Your task to perform on an android device: I need to replace the damaged light, so I want to search for halogen lights on the Ebay app.
Image 0: 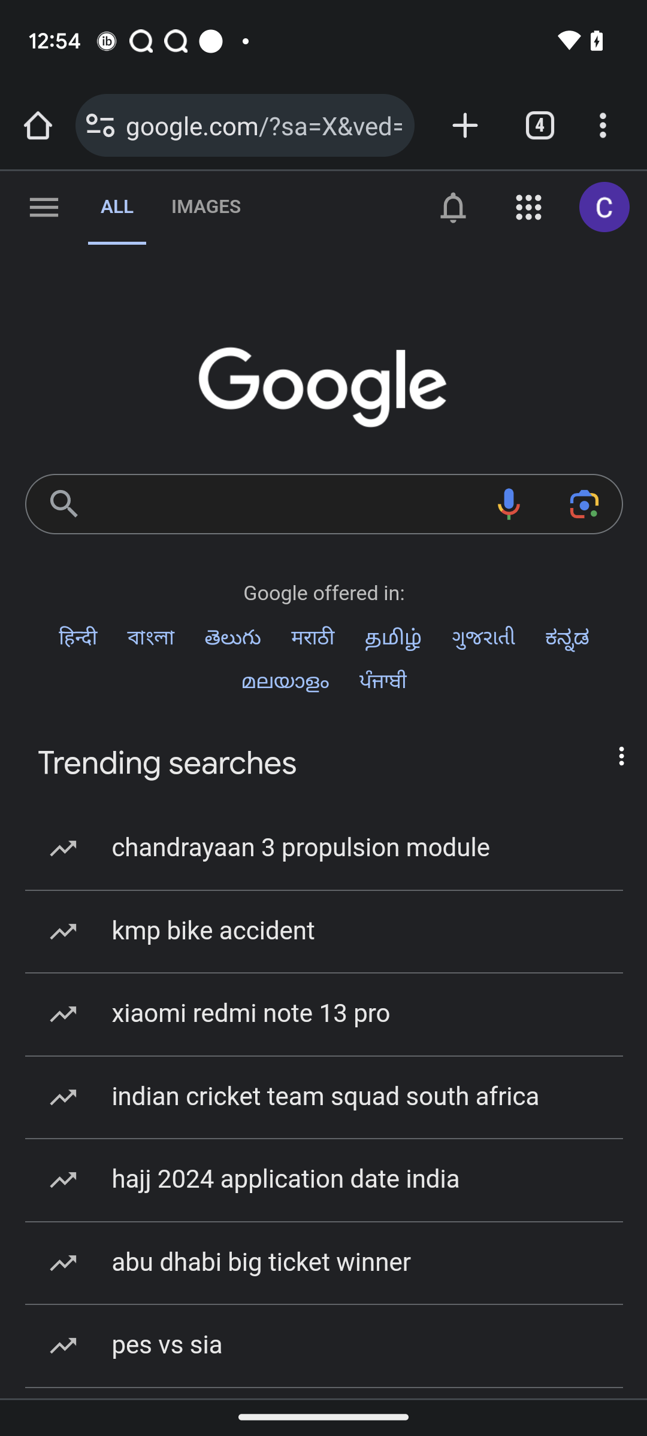
Open ebay app
Step 0: open app "eBay"
Image 1: 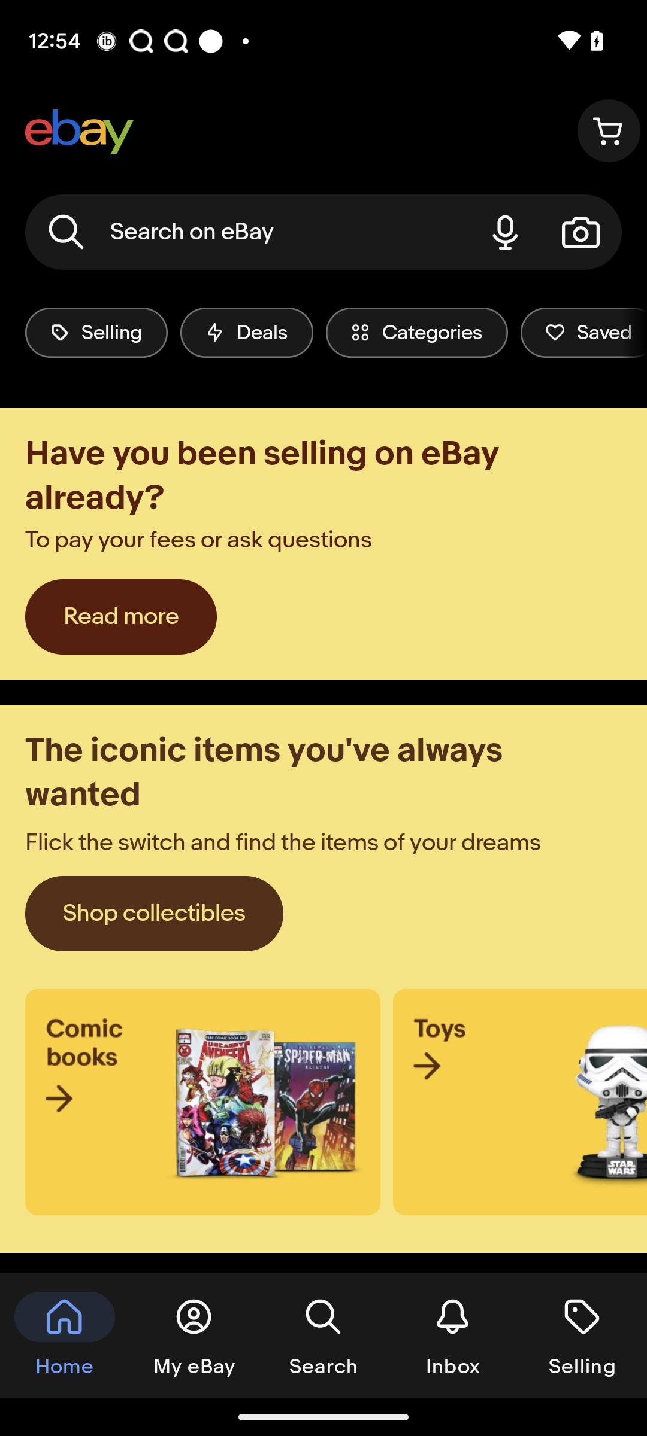
Click on the search bar at the top of the screen
Step 1: click (247, 232)
Image 2: 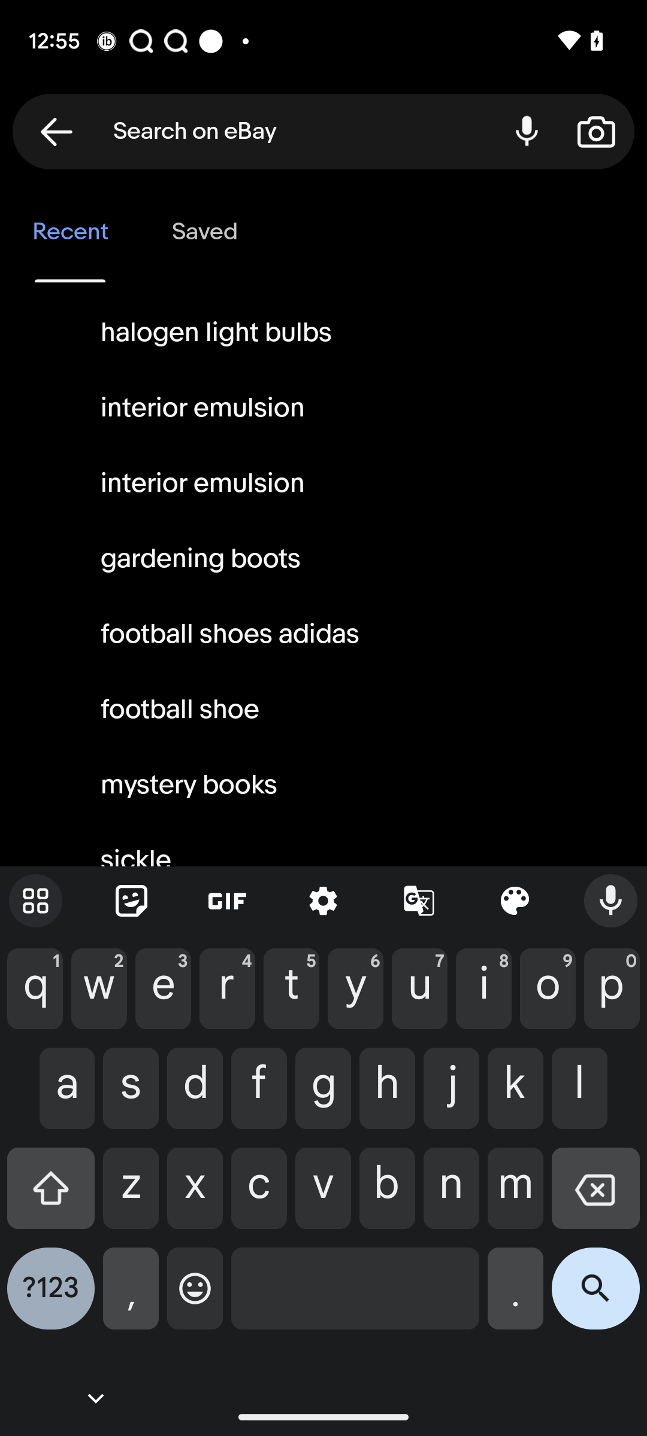
Enter halogen lights in the search textbox
Step 2: type "Halogen lights"
Image 3: 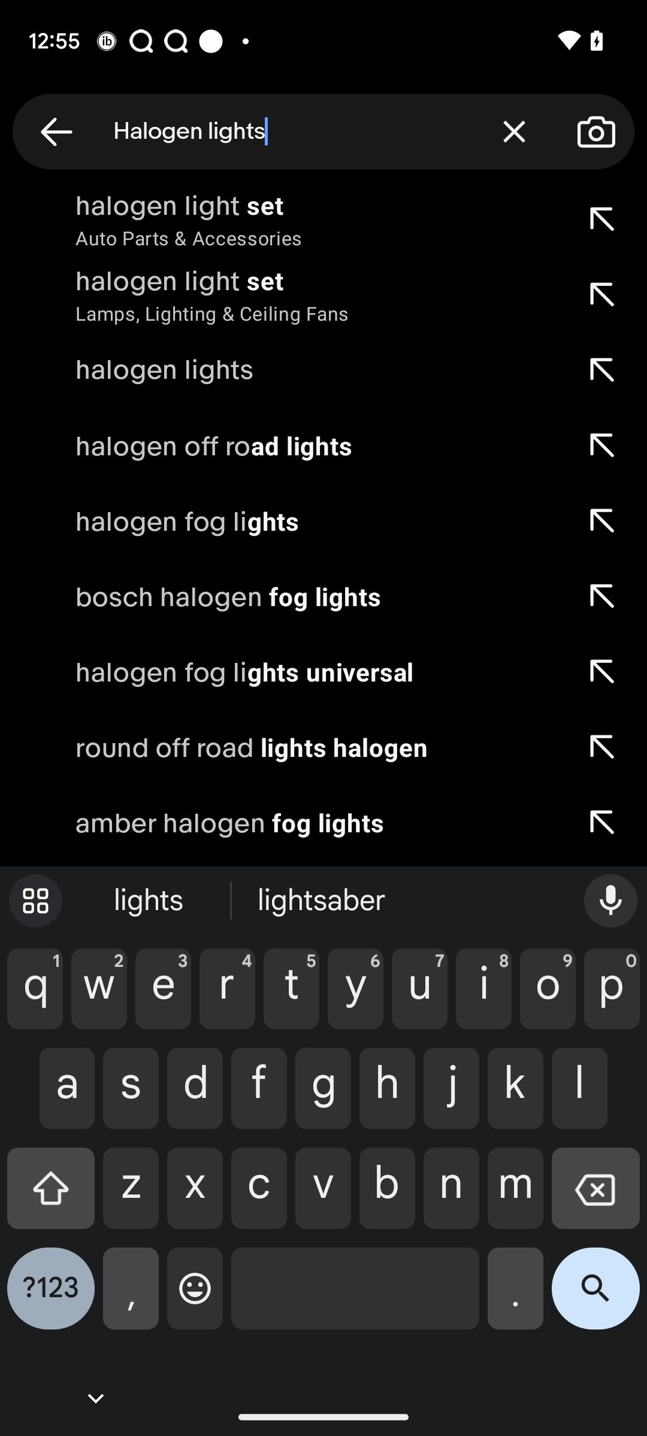
Click on the halogen lights in the suggested search result
Step 3: click (317, 521)
Image 4: 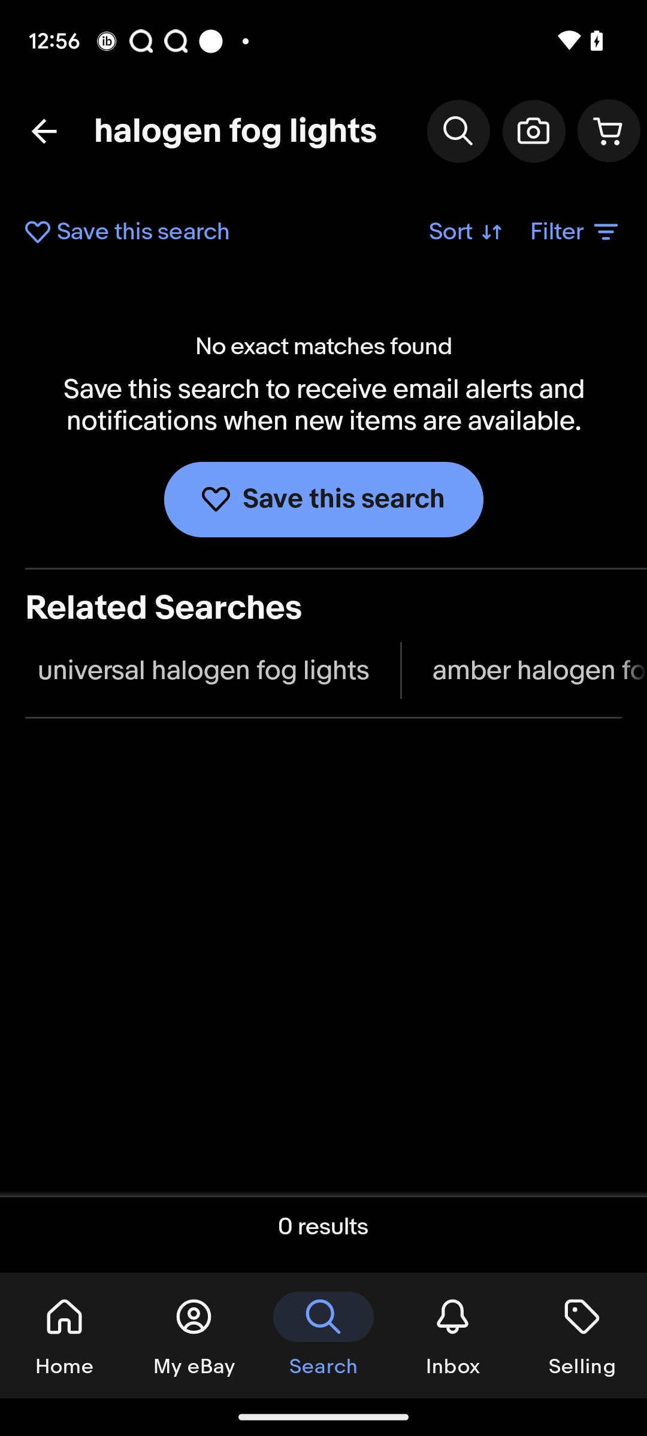
Click on the halogen lights in the suggested search result
Step 4: wait